Your task to perform on an android device: I want to keep my pdf file secure, so on the PDFelement app, set the password "DBW@321#" on the pdf file of my favorite book, "The Queen's Gambit.".
Image 0: 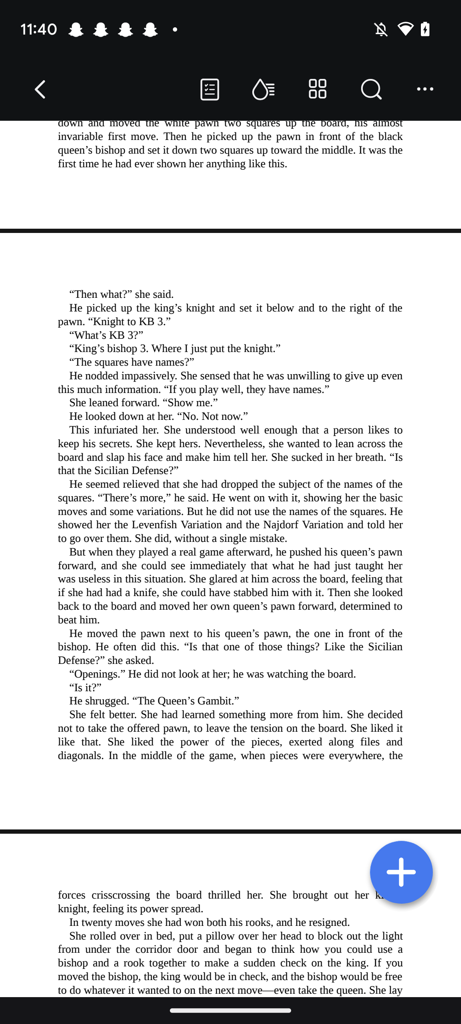
Click on the three dots at the top right corner of the screen.
Step 0: click (425, 89)
Image 1: 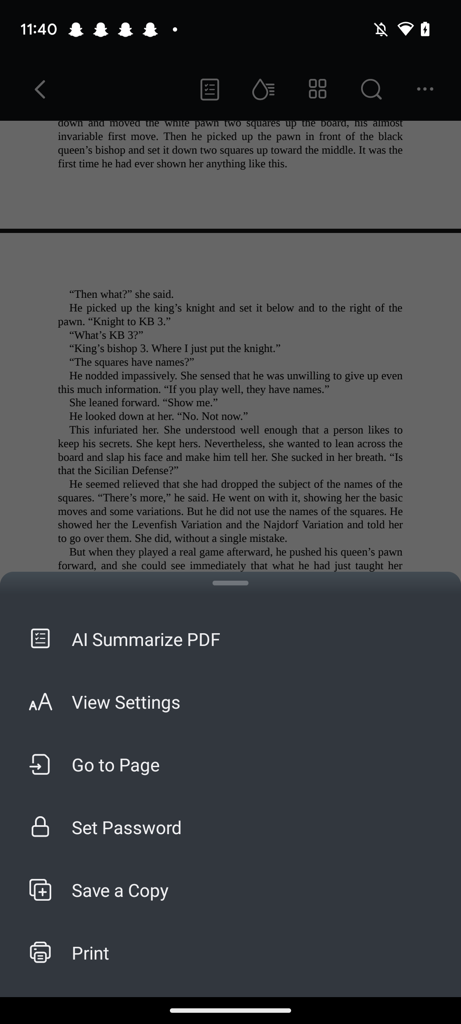
Click on the set password button.
Step 1: click (230, 827)
Image 2: 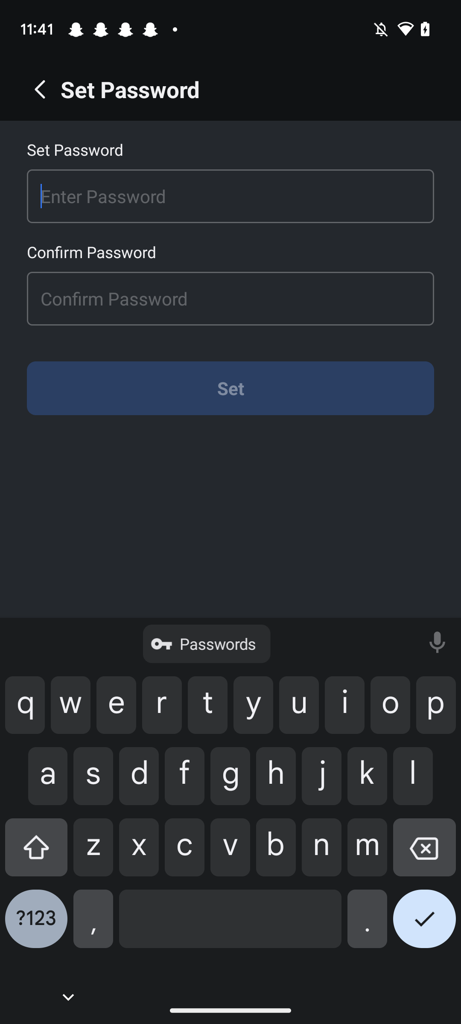
Type "DBW@321#" in the set password input box.
Step 2: type "DBW@321#"
Image 3: 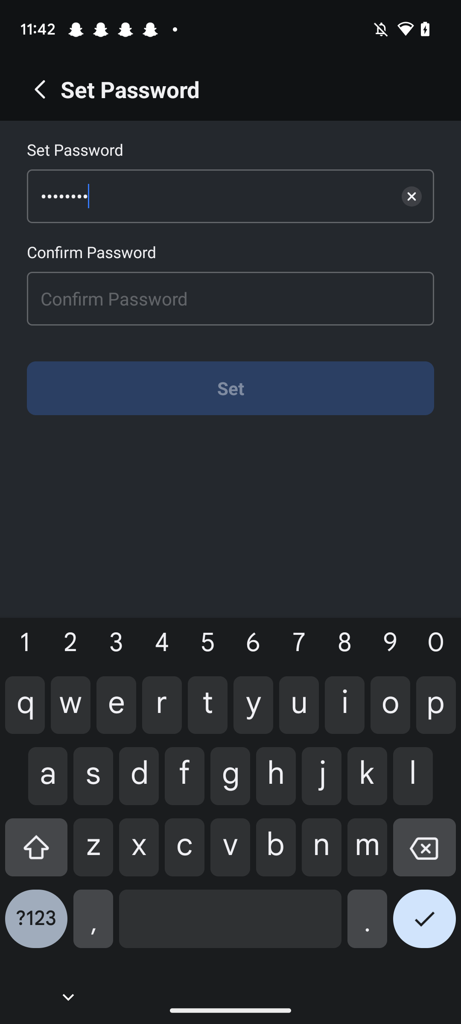
Click on the Confirm password input box.
Step 3: click (230, 298)
Image 4: 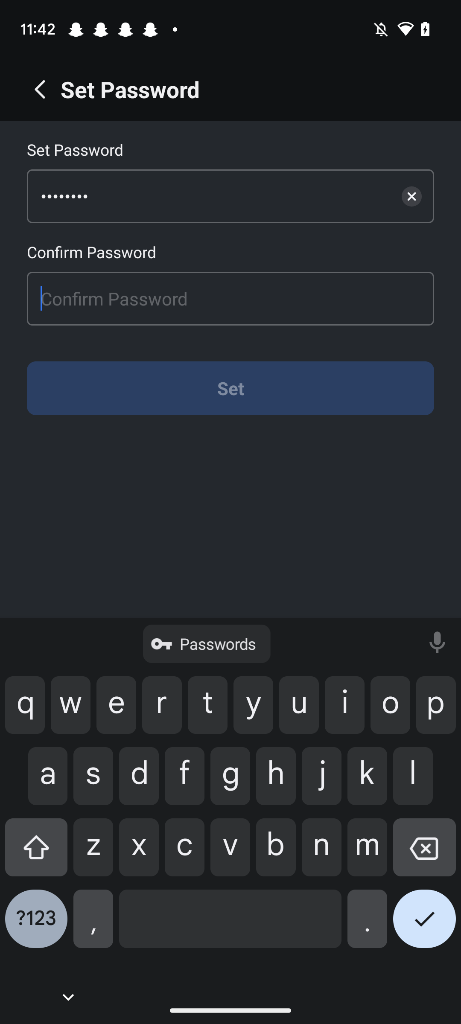
Type "DBW@321#" in the confirm password input box.
Step 4: type "DBW@321#"
Image 5: 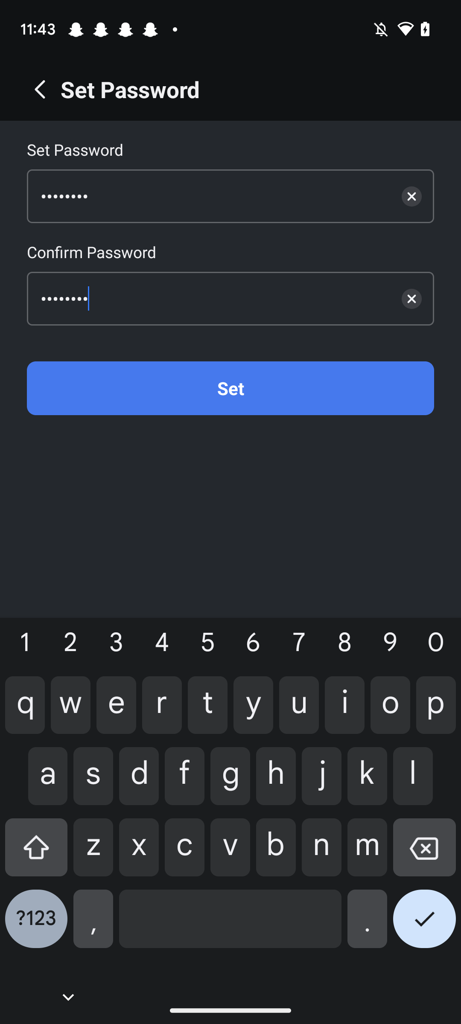
Click on the Set button.
Step 5: click (230, 388)